Your task to perform on an android device: In the Fitness coach app, I should use the summary to track my progress if I want to keep myself motivated to work out.
Image 0: 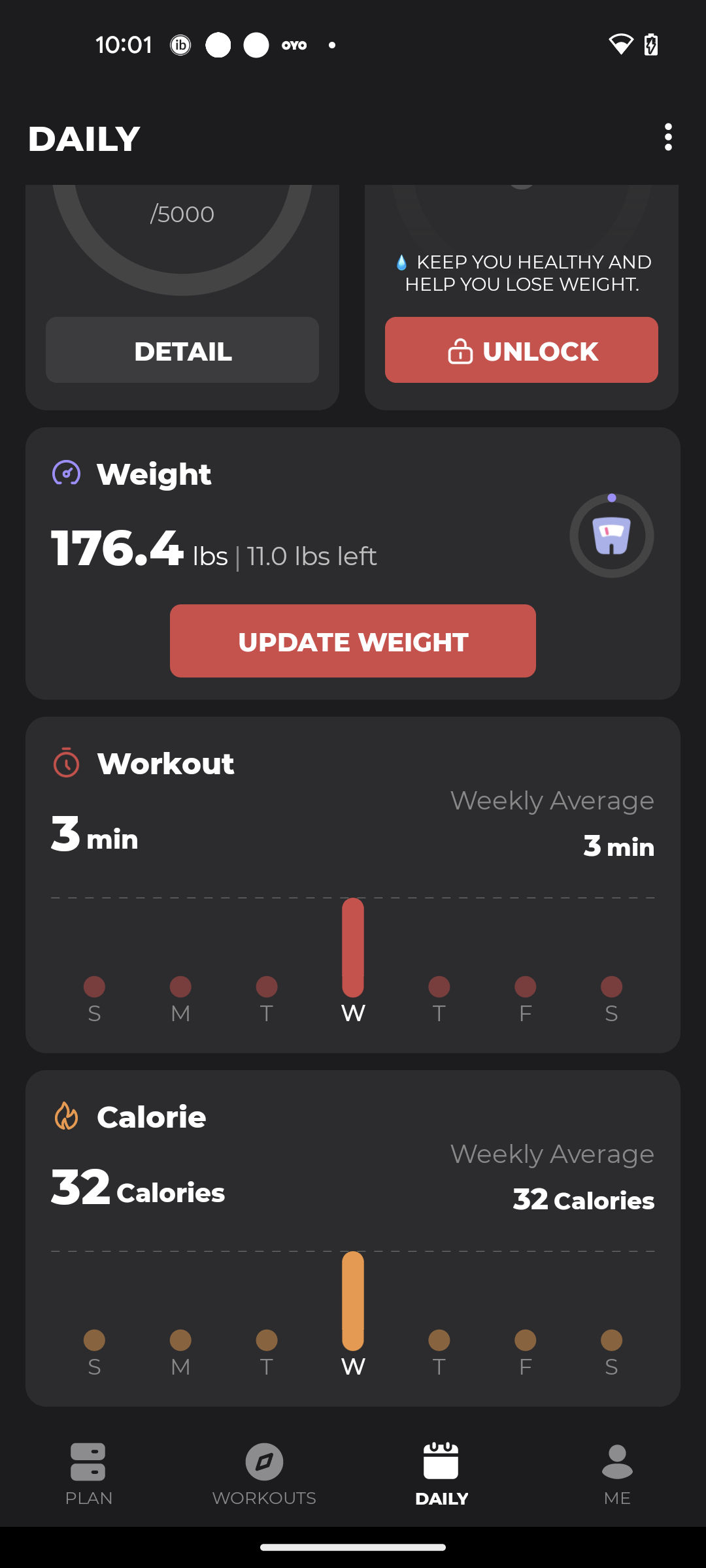
Swipe down to view complete progress
Step 0: scroll up